Your task to perform on an android device: I required a file called Backup.txt, so check for it in the TeraBox software.
Image 0: 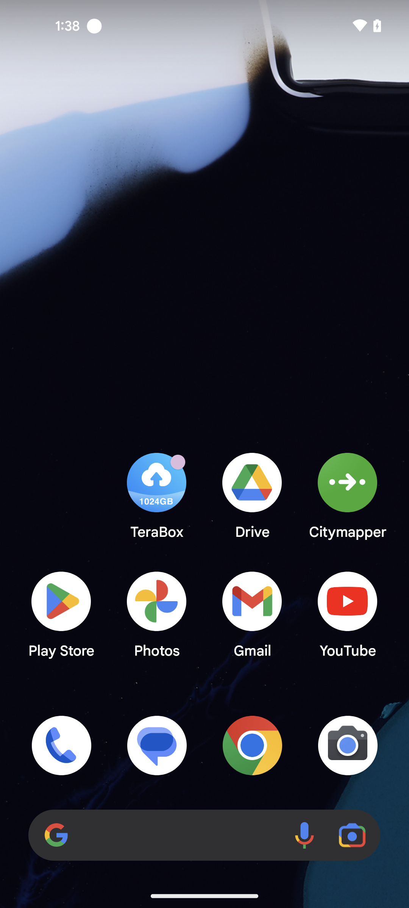
open the TeraBox app
Step 0: open app "TeraBox"
Image 1: 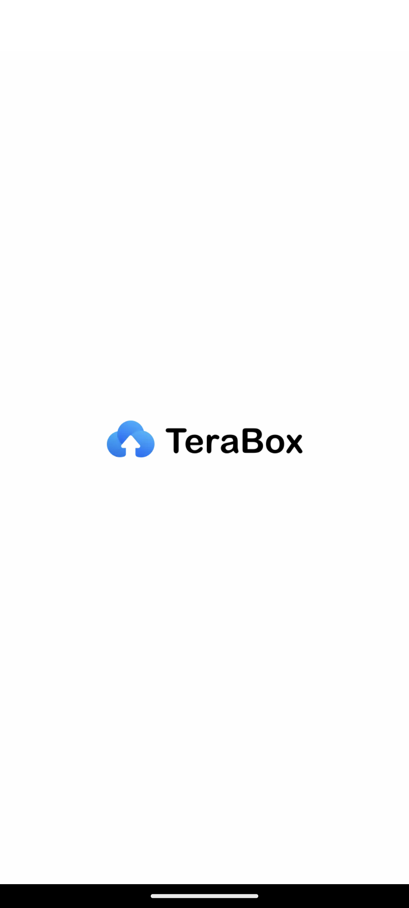
open the TeraBox app
Step 1: wait
Image 2: 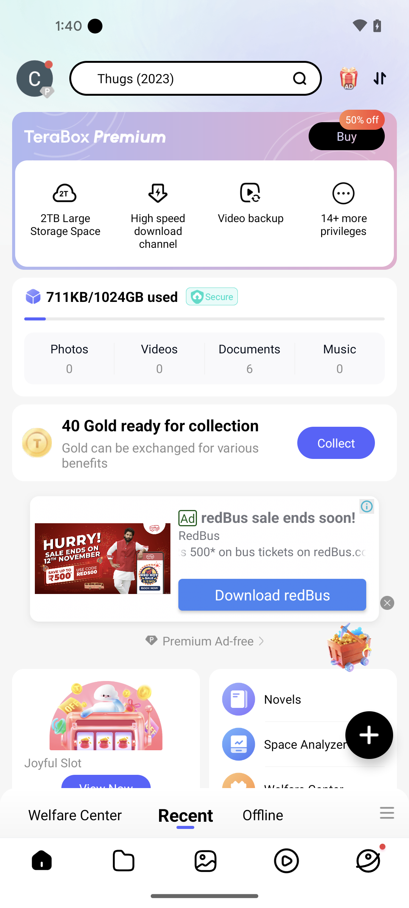
click on the search bar at the top of the screen
Step 2: click (136, 78)
Image 3: 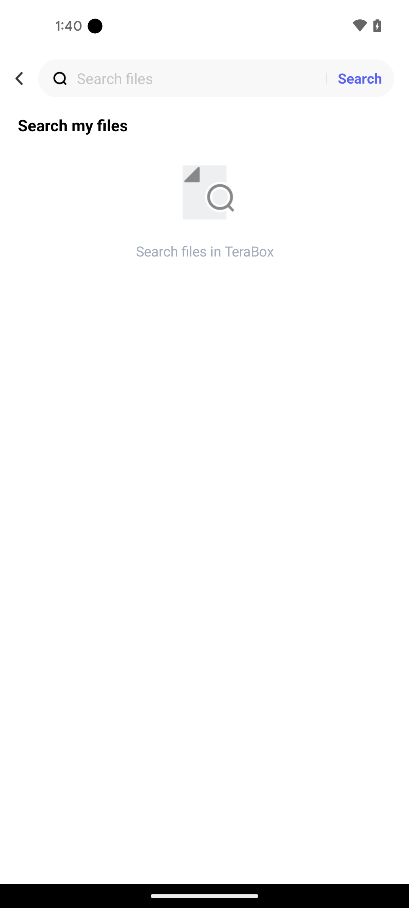
click on the search bar
Step 3: click (201, 78)
Image 4: 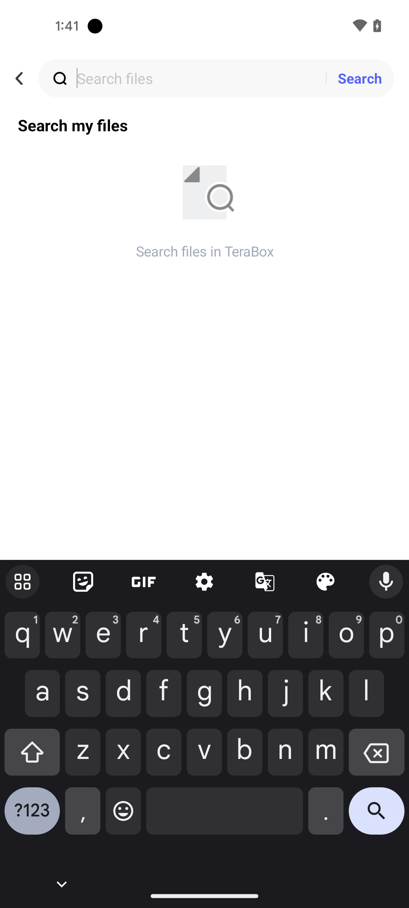
enter the file name Backup.txt
Step 4: type "Backup.txt"